Your task to perform on an android device: See the details of the first search result by using the ShopClues app.
Image 0: 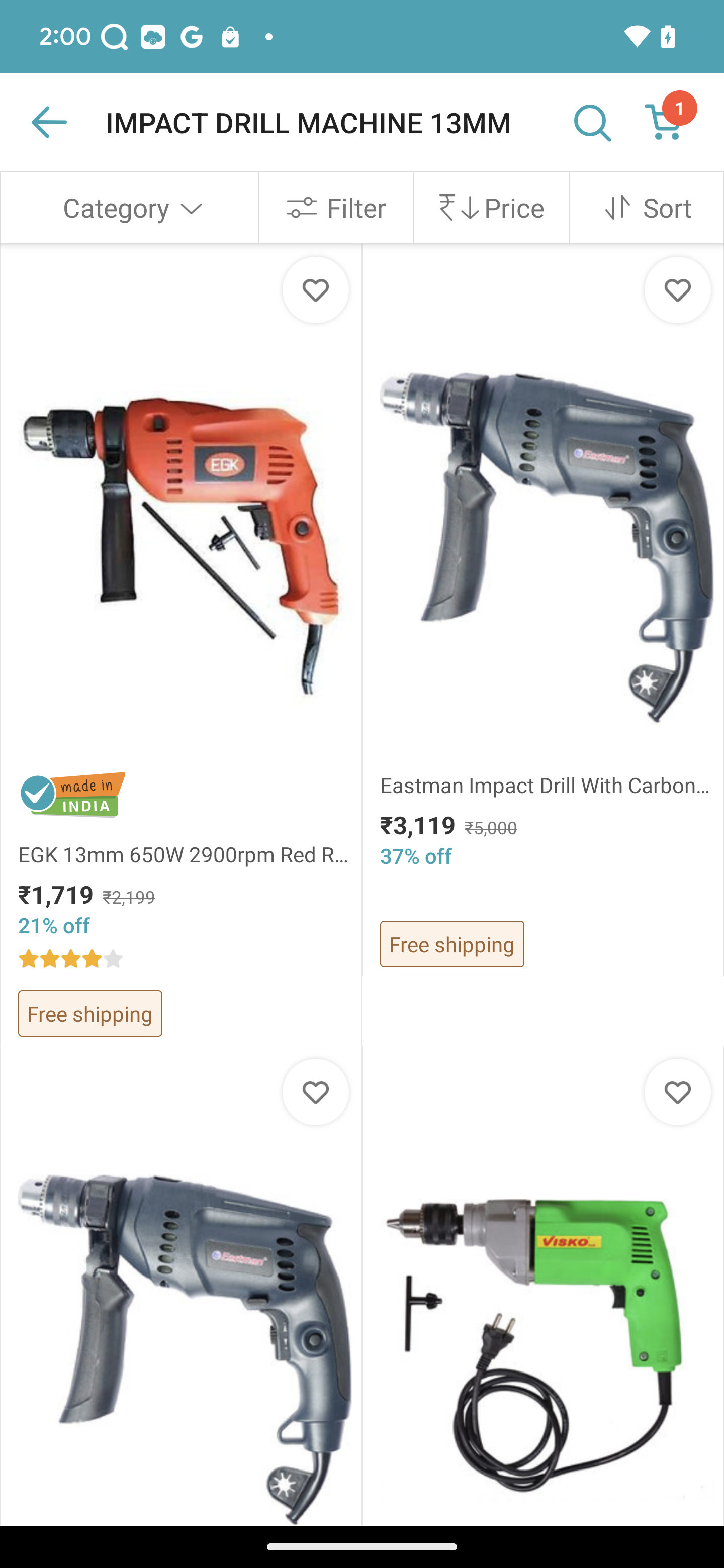
Click on the first suggested item
Step 0: click (363, 563)
Image 1: 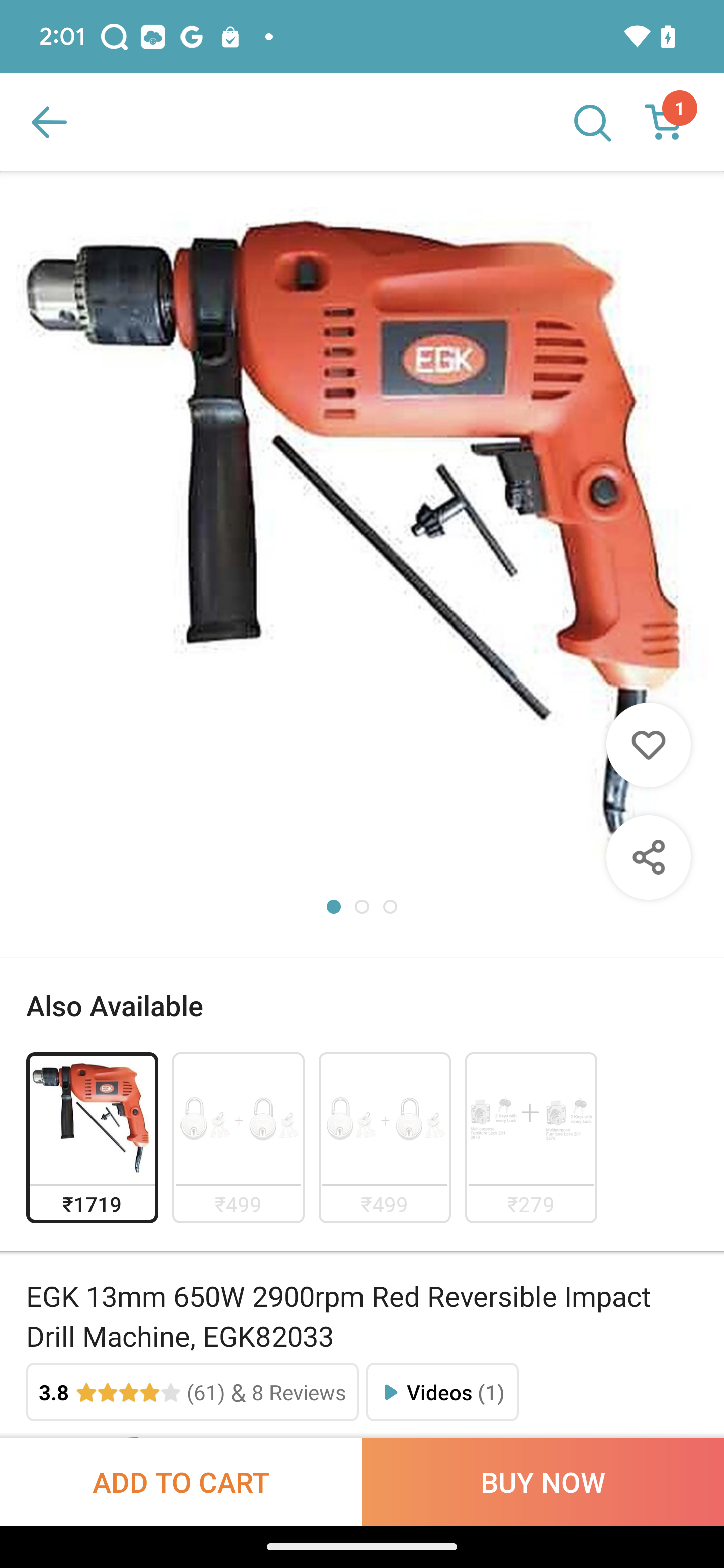
Swipe up on the screen to view the details
Step 1: scroll down
Image 2: 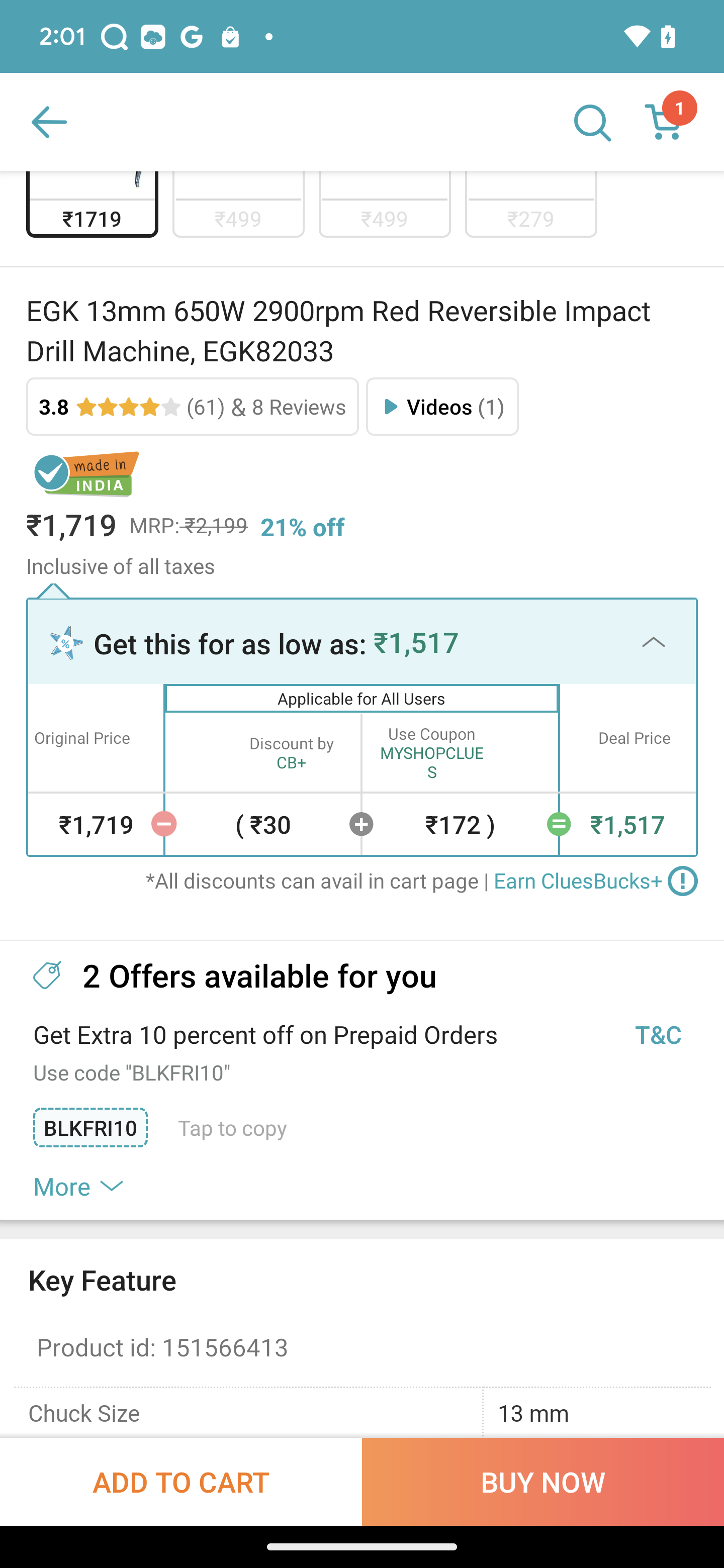
Swipe up on the screen to view the details
Step 2: scroll down